Your task to perform on an android device: In the bigbasket app ,View the product details and  Images of Tata tea Premium  if available .
Image 1: 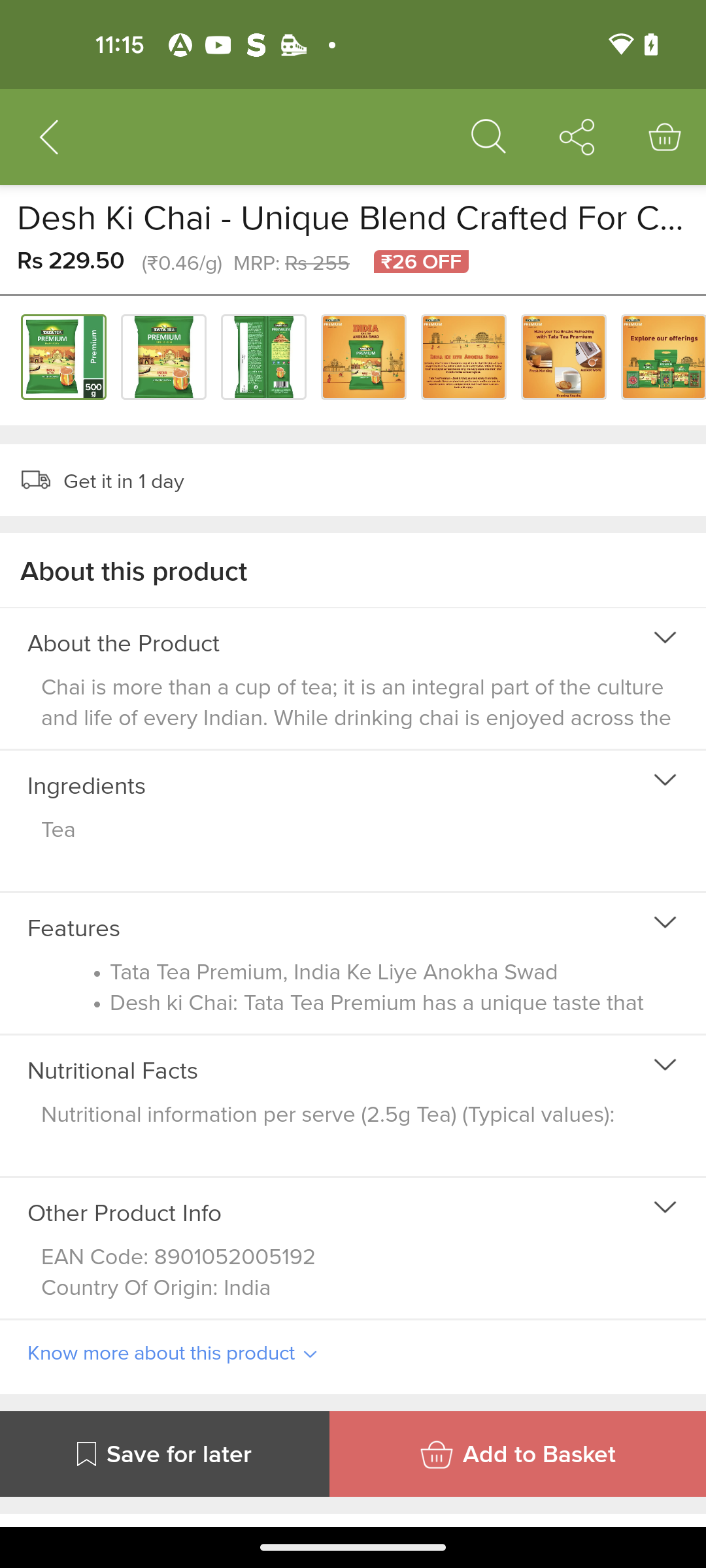
Swipe down to view images of the product
Step 1: scroll up
Image 2: 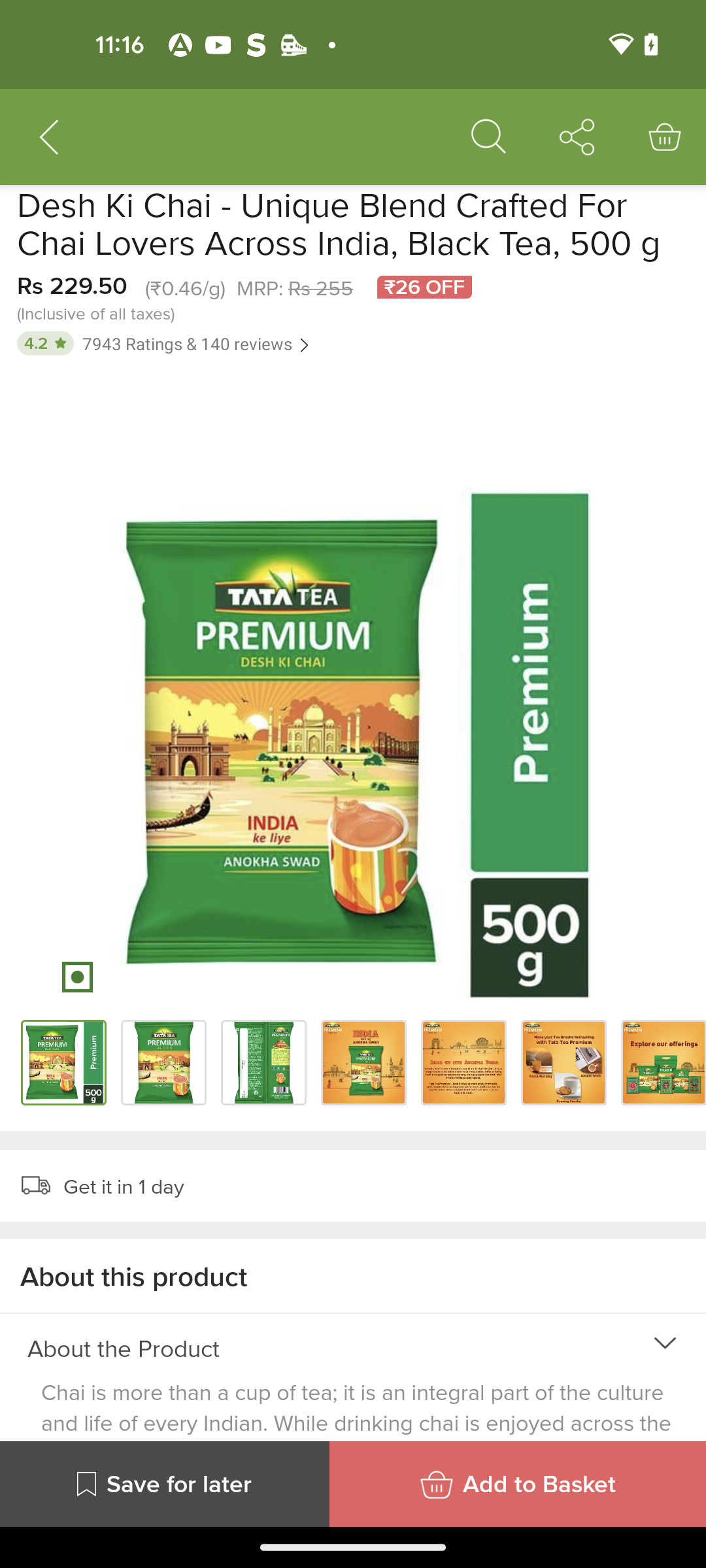
Swipe left the image for more images of the product .
Step 2: scroll right
Image 3: 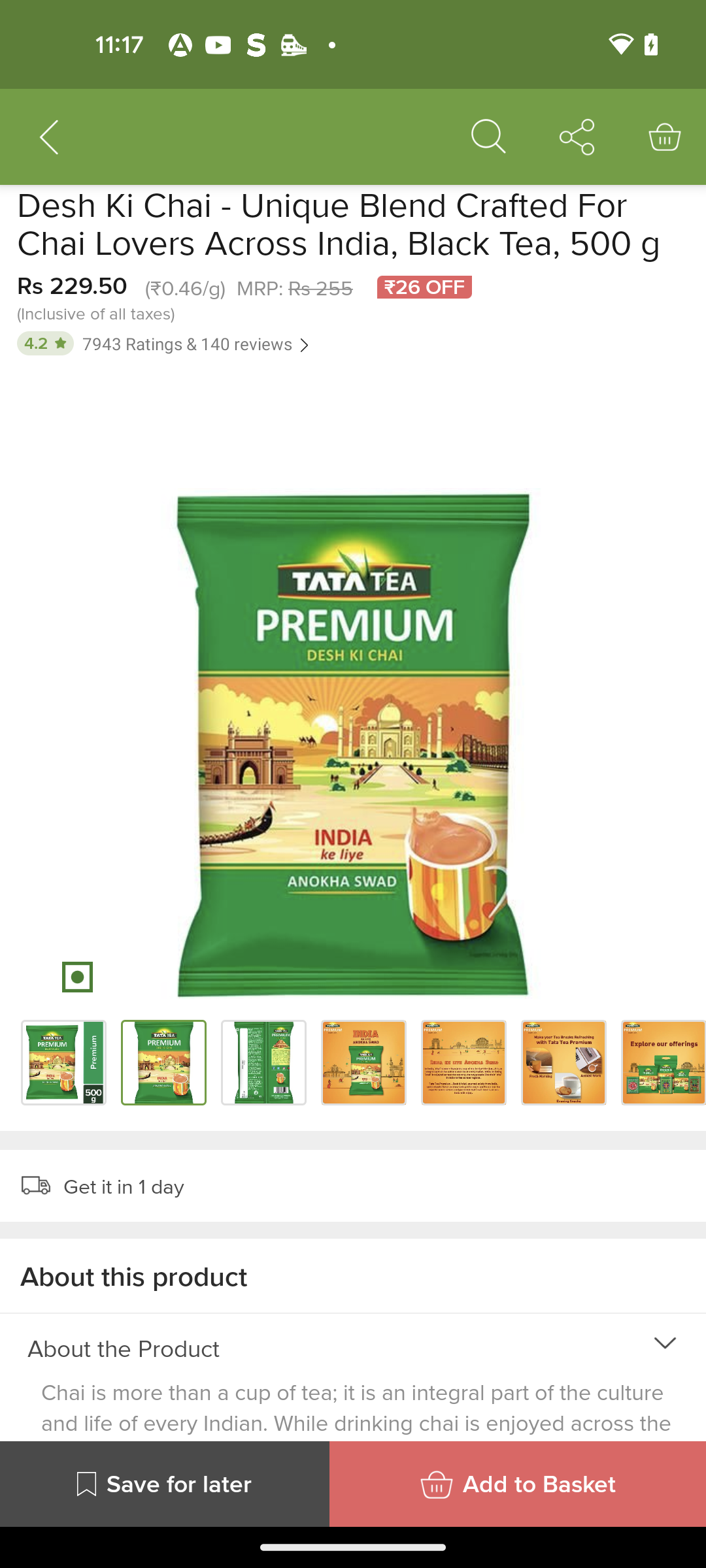
Swipe left the image for more images of the product .
Step 3: scroll right
Image 5: 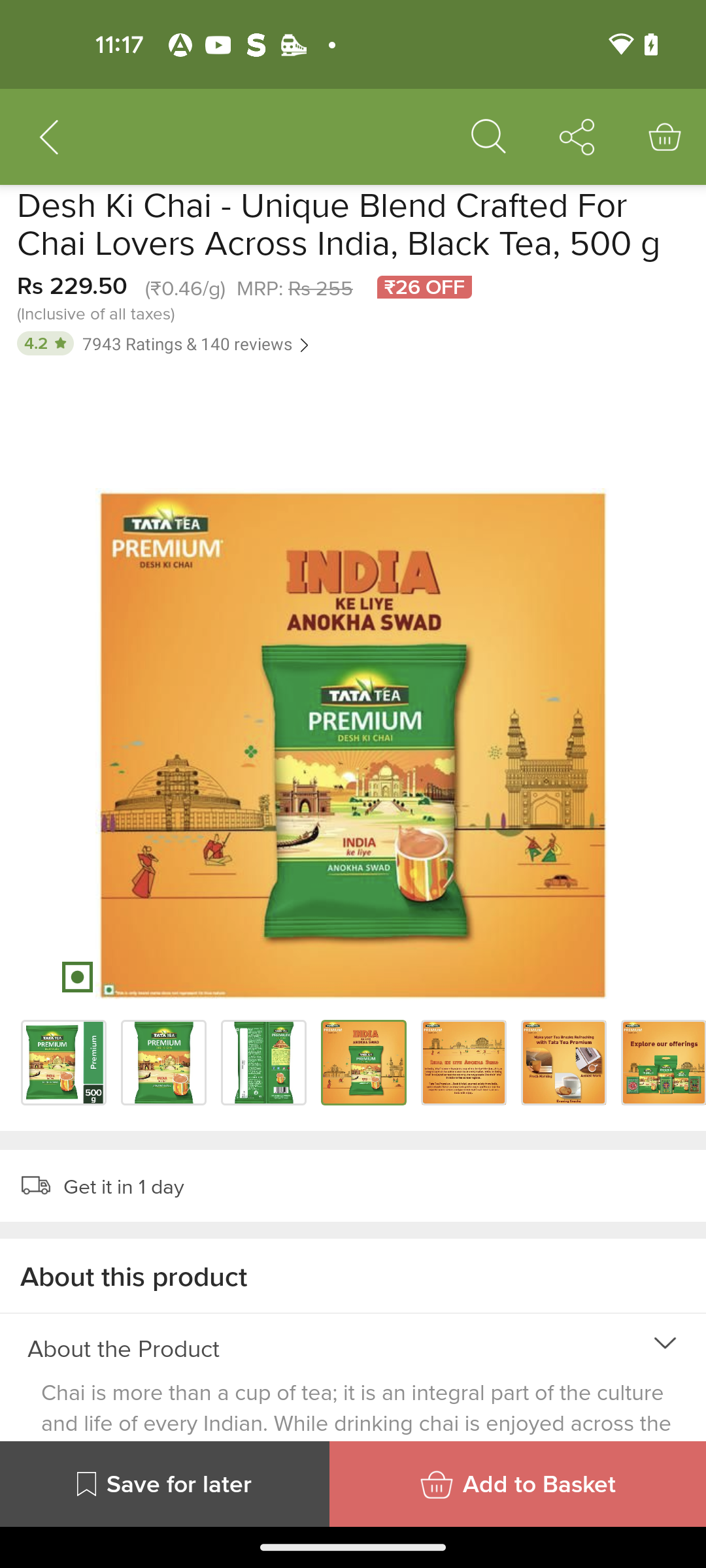
Swipe left the image for more images of the product .
Step 5: scroll right
Image 6: 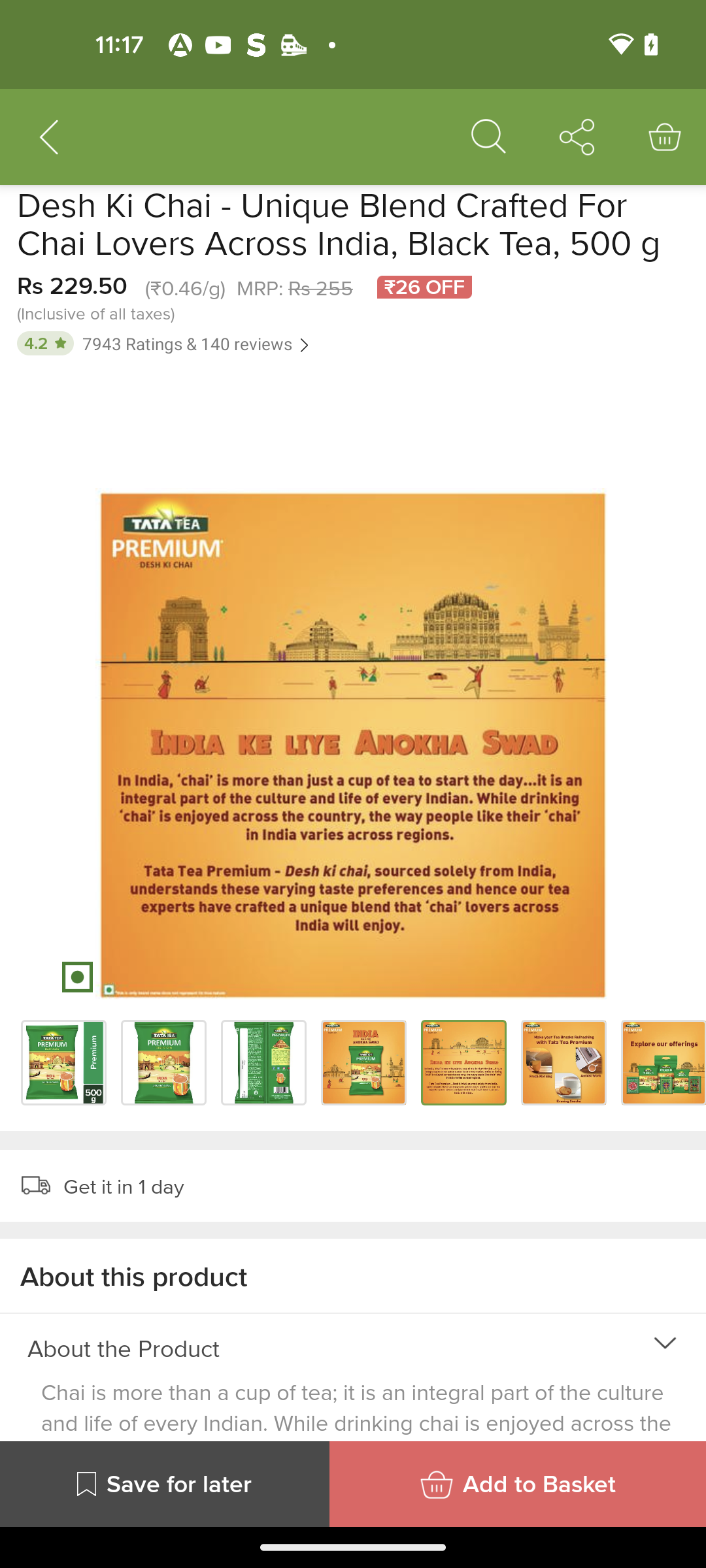
Swipe left the image for more images of the product .
Step 6: scroll right
Image 7: 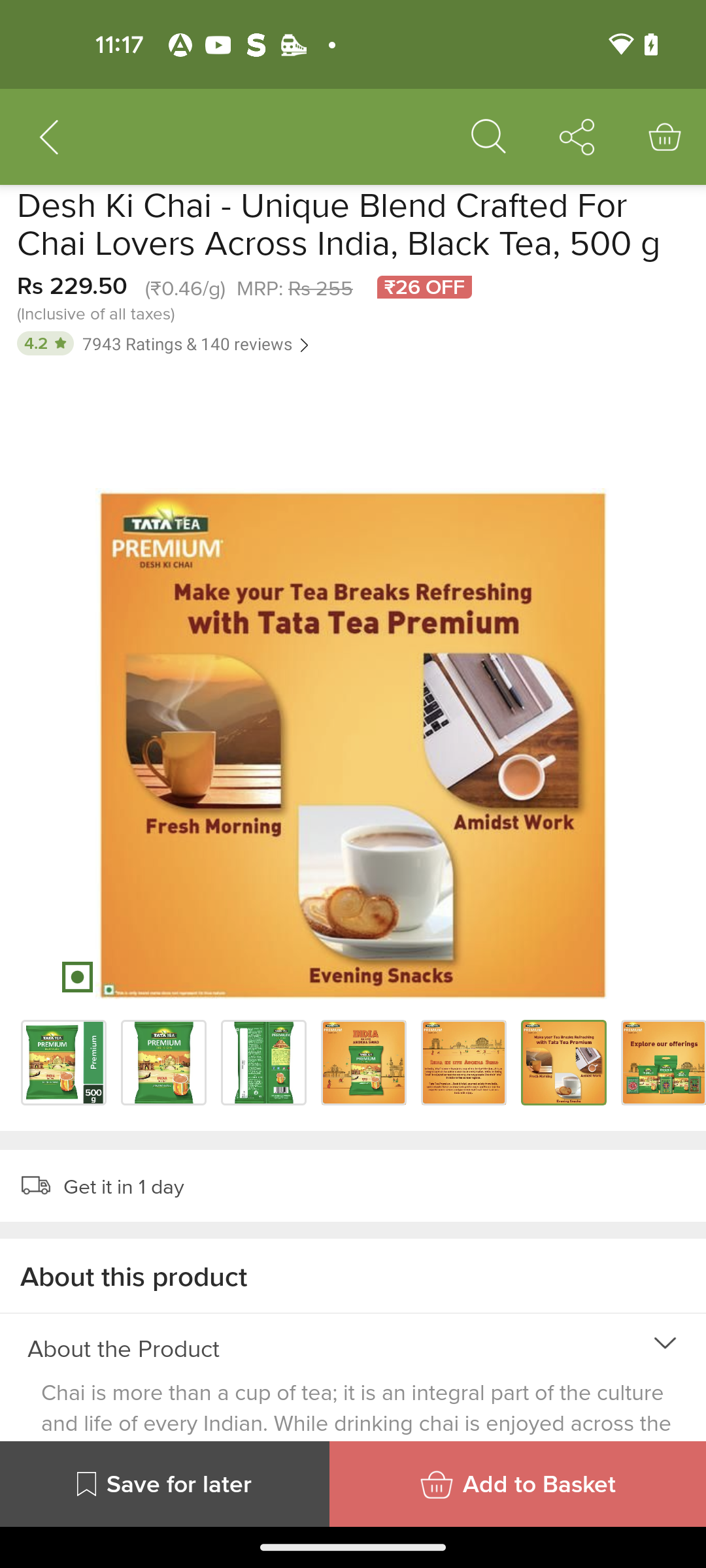
Swipe left the image for more images of the product .
Step 7: scroll right
Image 8: 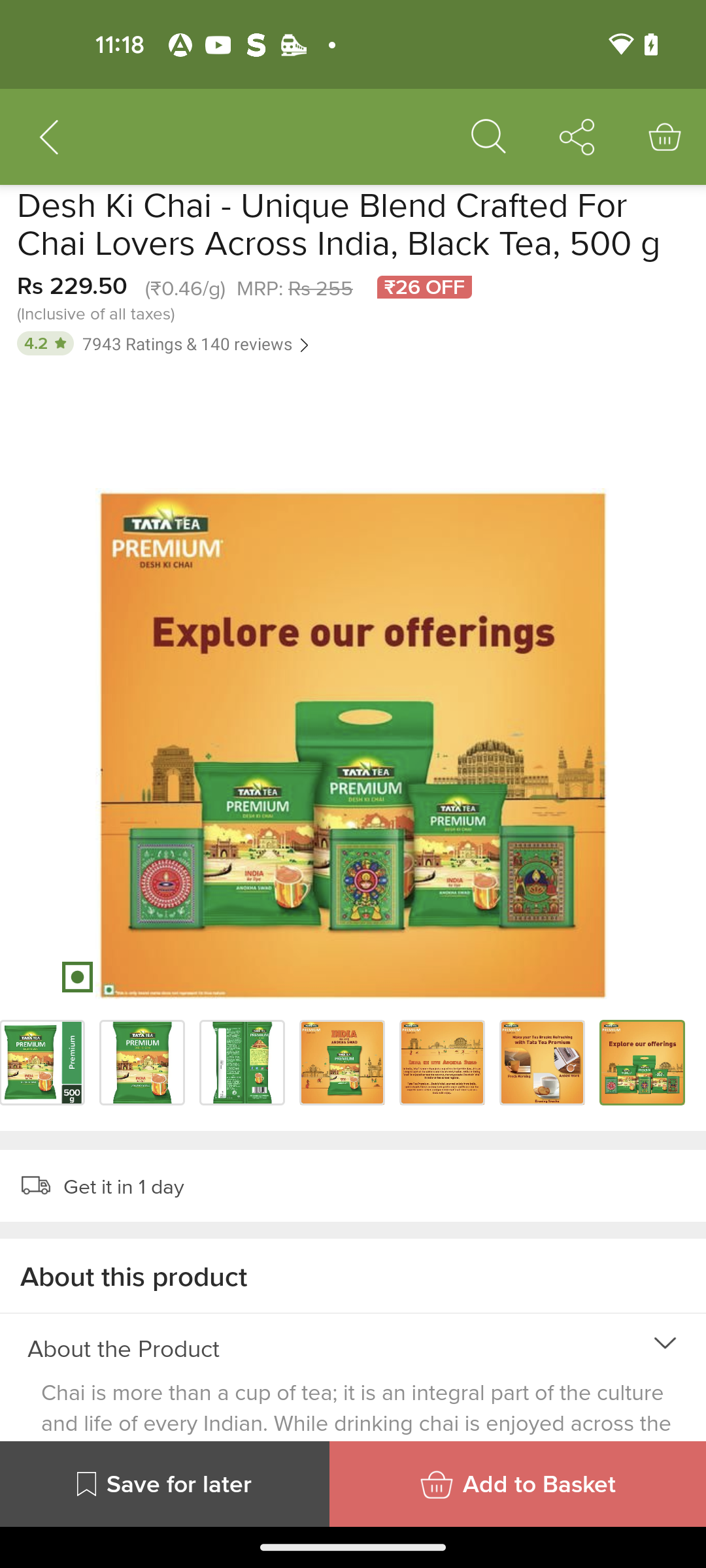
Swipe up for product details 
Step 8: scroll down